Your task to perform on an android device: Open the Outlook App, Forward the Official Weekend Party Email to dbwscratch.test.id4@gmail.com.
Image 0: 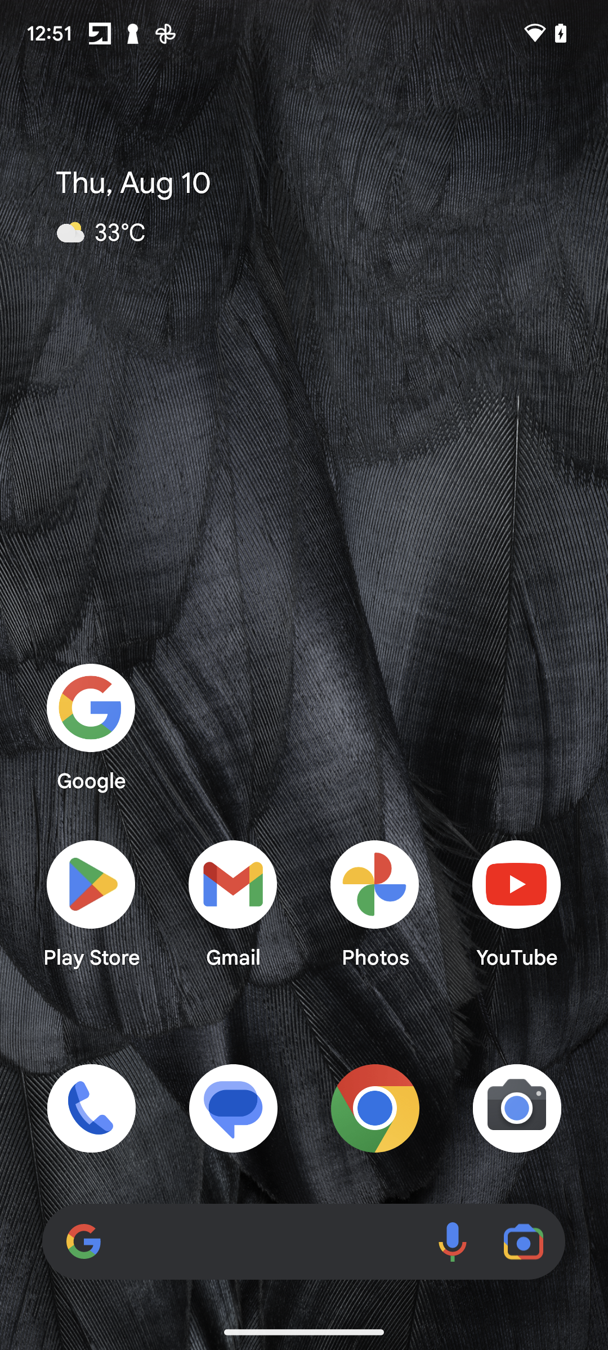
Open the Outlook App
Step 0: open app "Outlook"
Image 1: 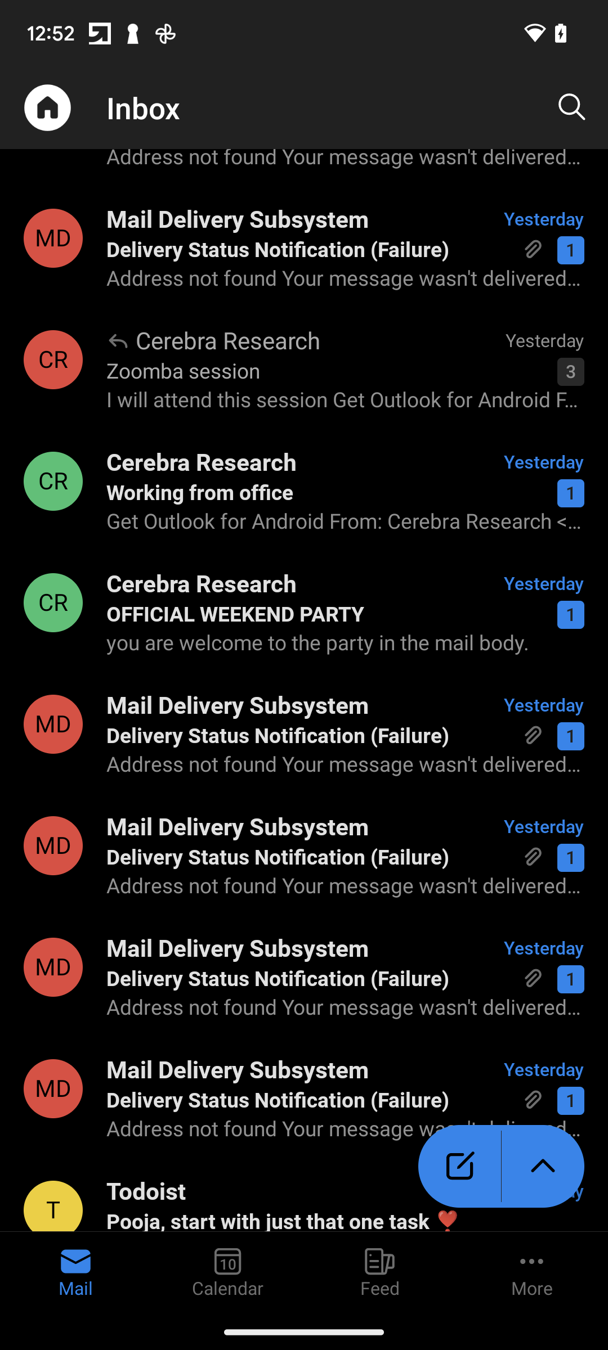
Click on the Official Weekend Party Email
Step 1: click (325, 613)
Image 2: 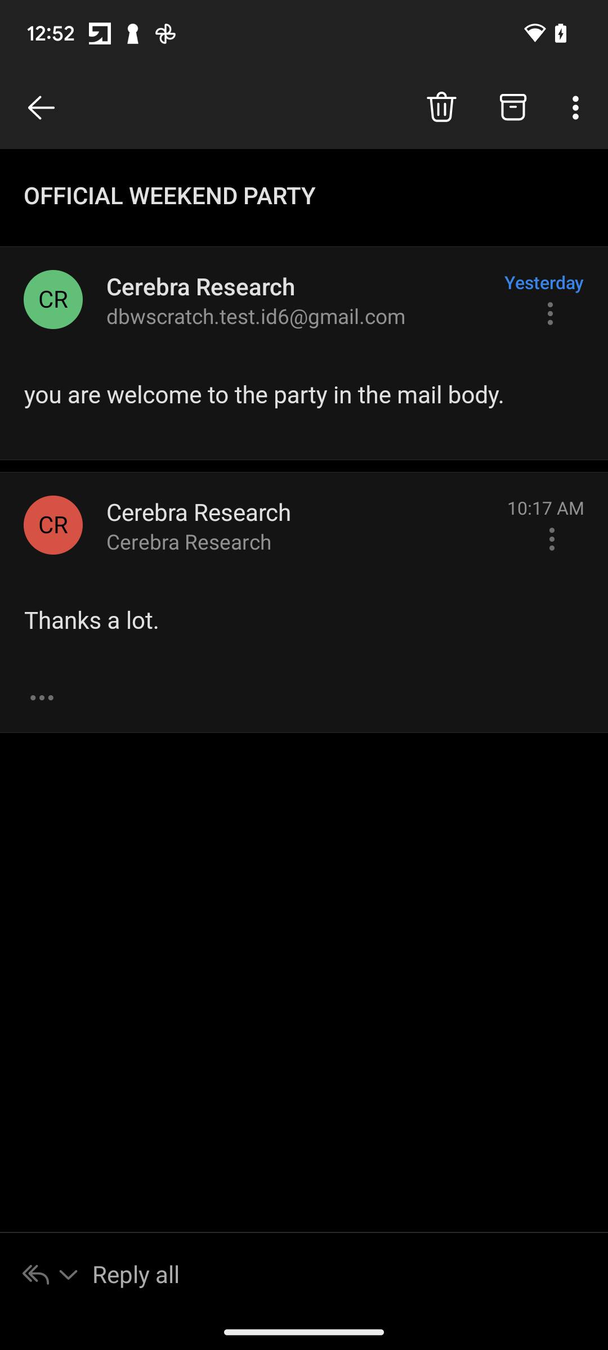
Click on Three Dots in the bottom of the Yesterday Option 
Step 2: click (550, 313)
Image 3: 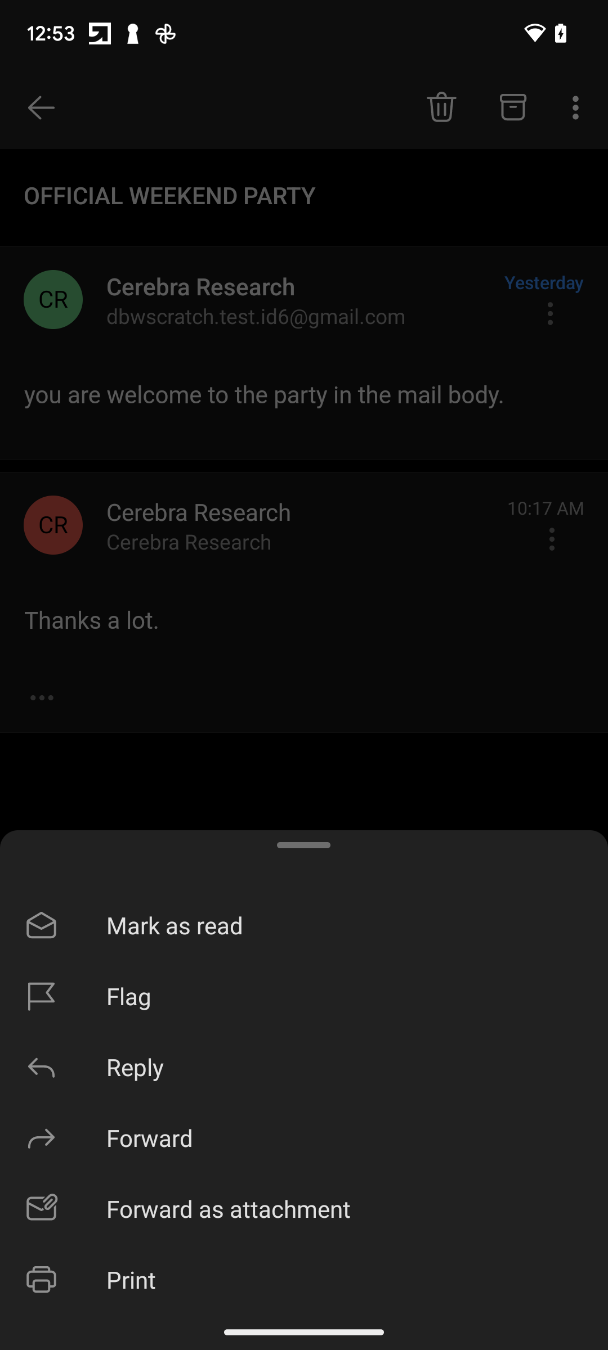
Select the Forward Option 
Step 3: click (345, 1137)
Image 4: 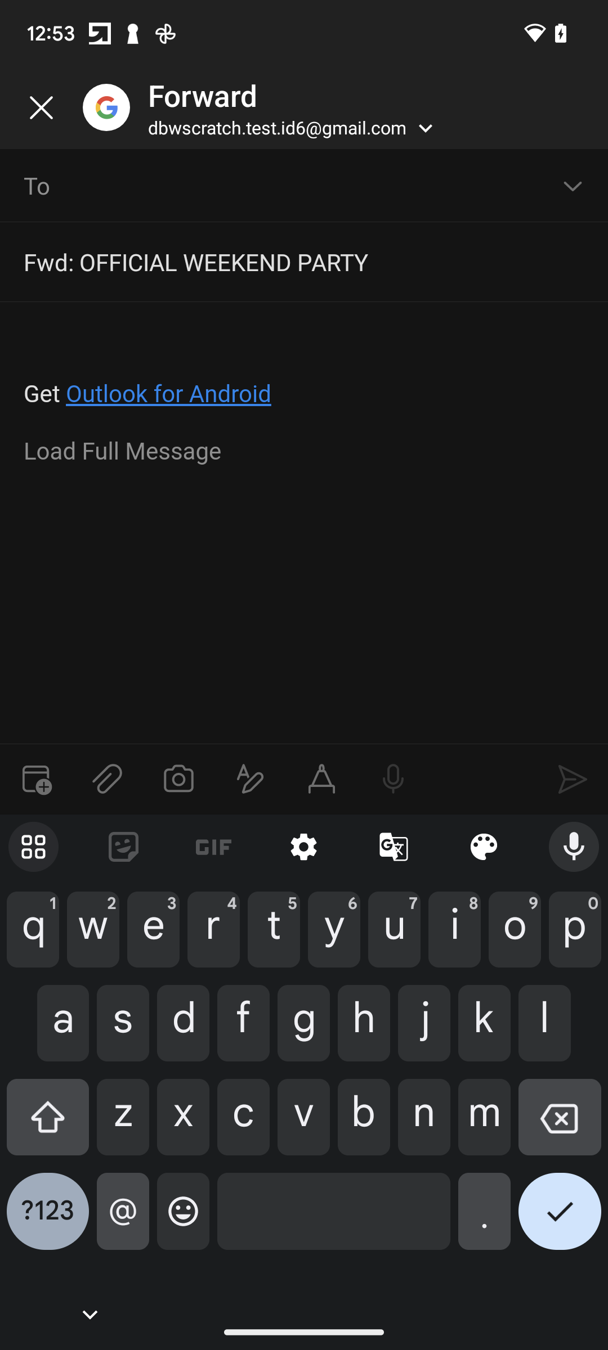
Enter the Email as dbwscratch.test.id4@gmail.com
Step 4: type "dbwscratch.test.id4@gmail.com"
Image 5: 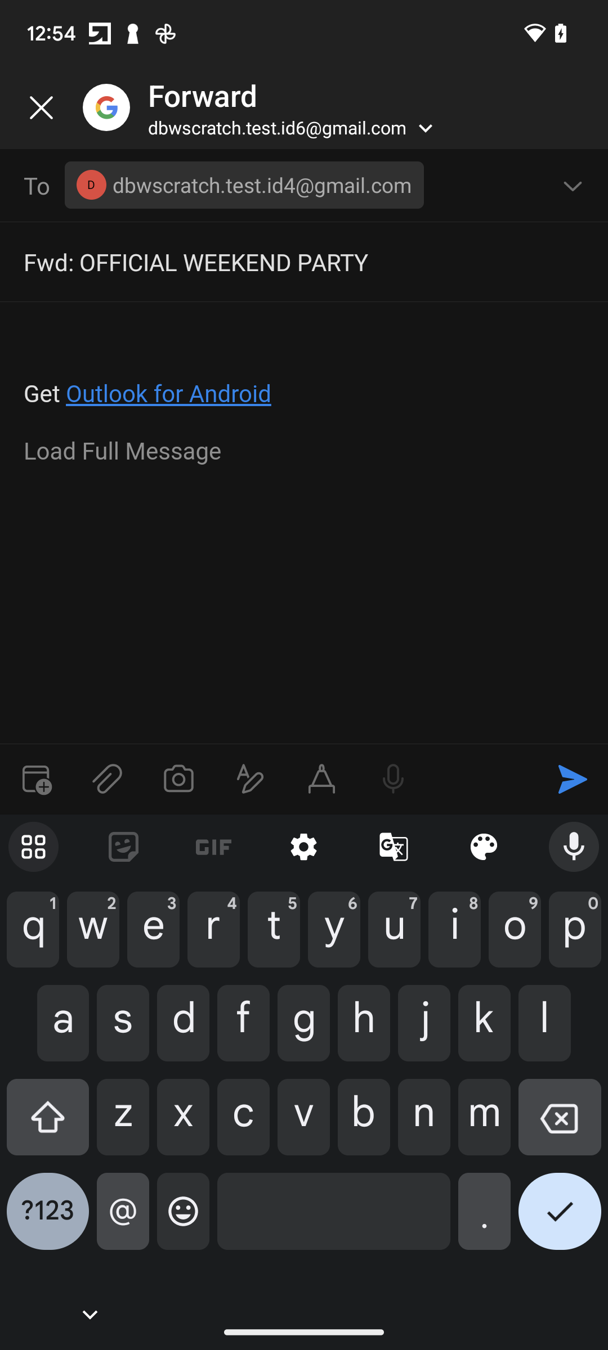
Click on the Send button in the top right side of the keyboard
Step 5: click (572, 779)